Your task to perform on an android device: Open the Memrise app and start the beginner: Greeting the hotel receptionist chats 
Image 0: 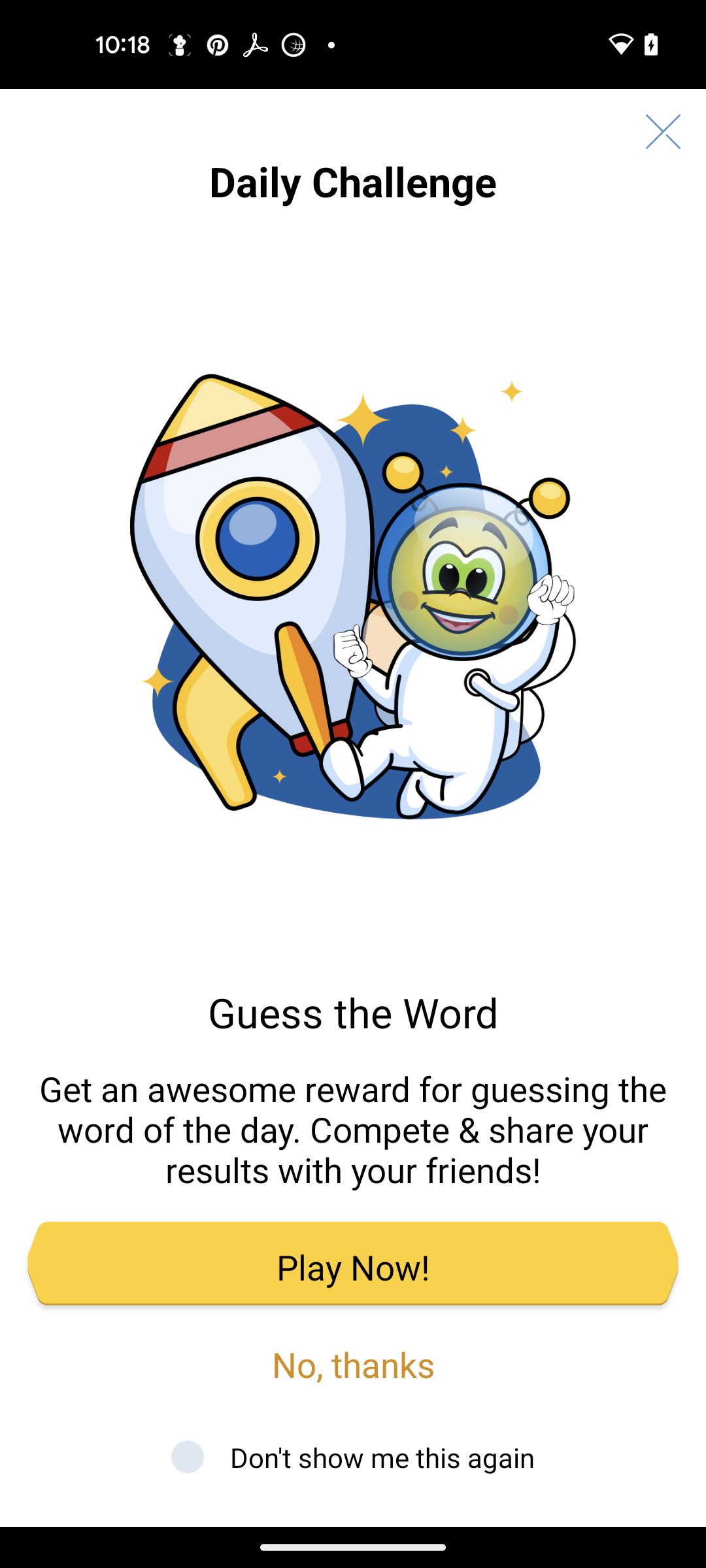
Open the Memrise app
Step 0: open app "Memrise"
Image 1: 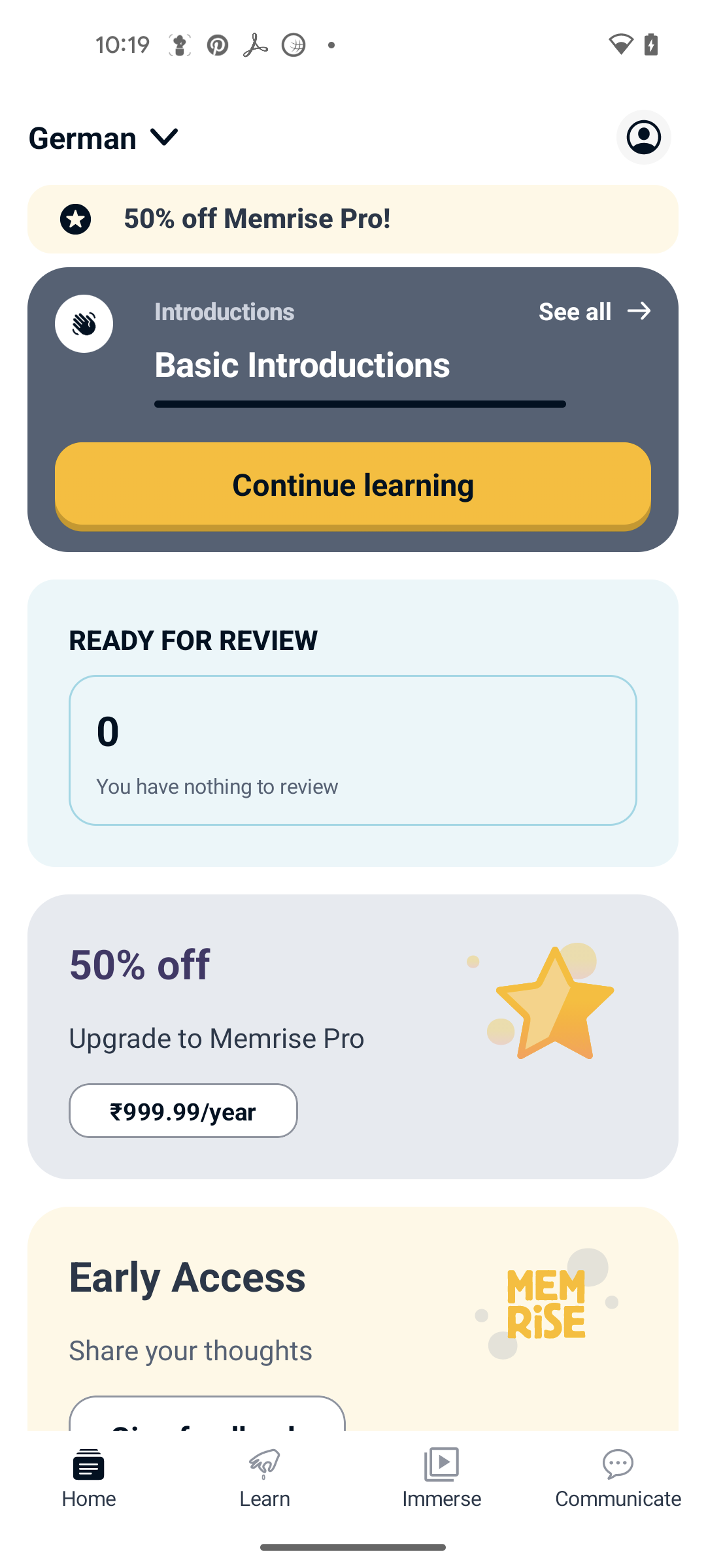
click on communicate tab
Step 1: click (618, 1464)
Image 2: 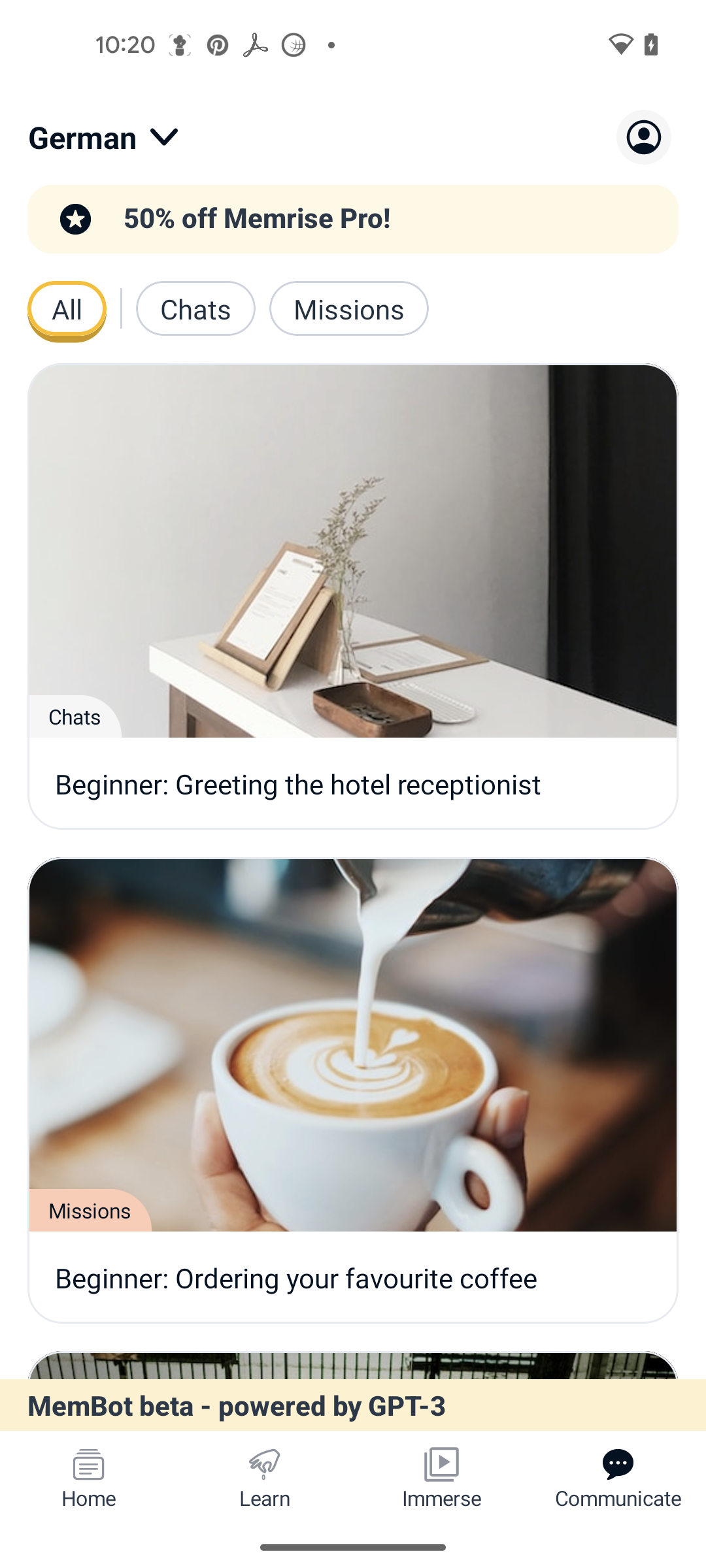
click on beginner: Greeting the hotel receptionist
Step 2: click (353, 596)
Image 3: 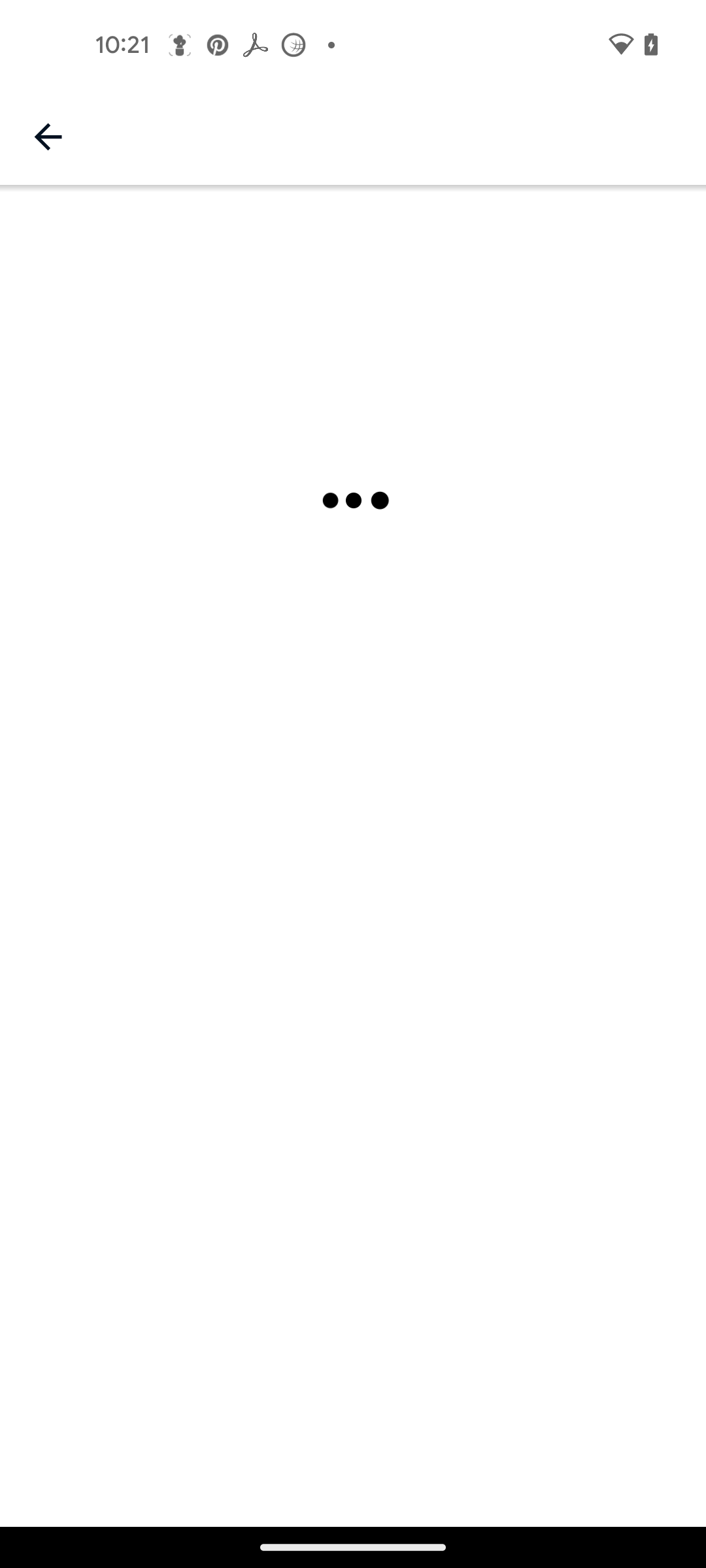
click on beginner: Greeting the hotel receptionist
Step 3: wait